Your task to perform on an android device: I want to purchase the  Domyos  women's gym pants . I've fallen in love with the  Decathlon app  I'm therefore adding it to my cart before making a decision.
Image 0: 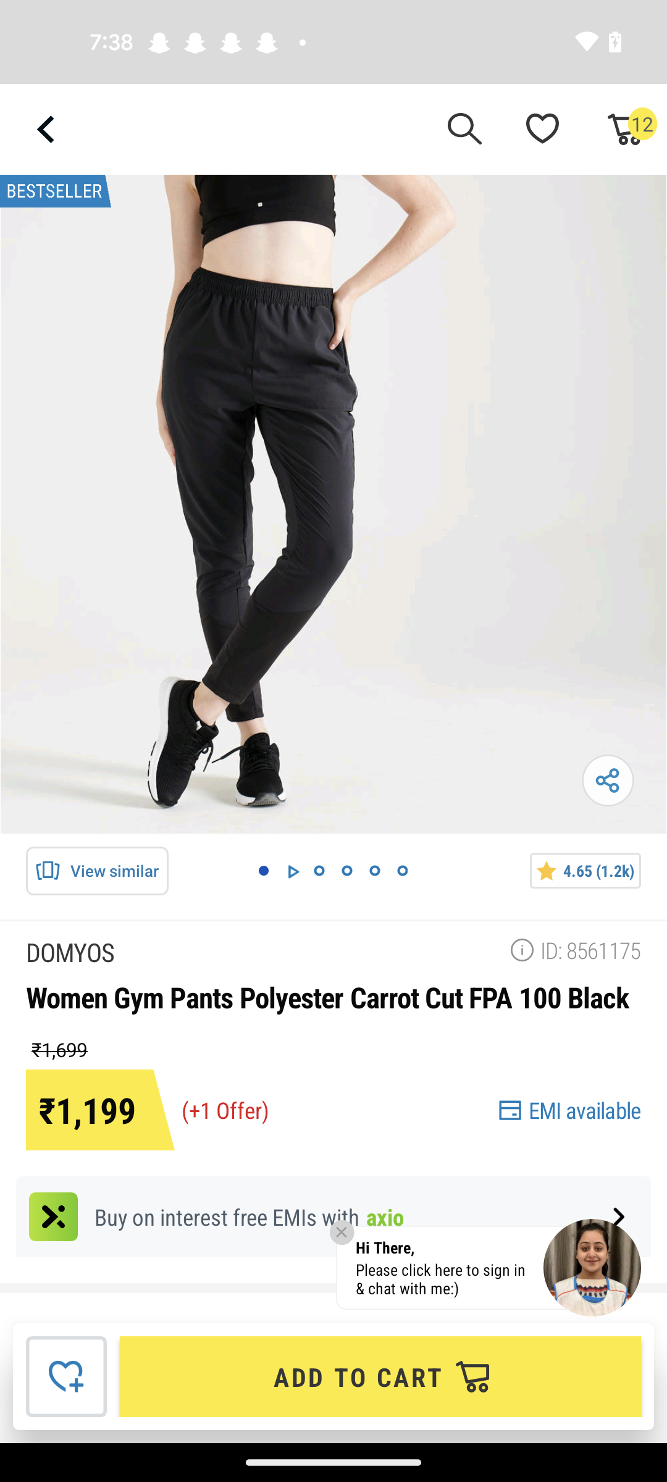
Click on the Add to cart tab
Step 0: click (380, 1376)